Your task to perform on an android device: I want to test whether the survey form that I have created is working properly or not, so preview the "Employment Fair Survey" form for me and test it by filling out the email ID, amelia.miller2709@gmail.com, and answering yes to the question"Did you like the event?"
Image 0: 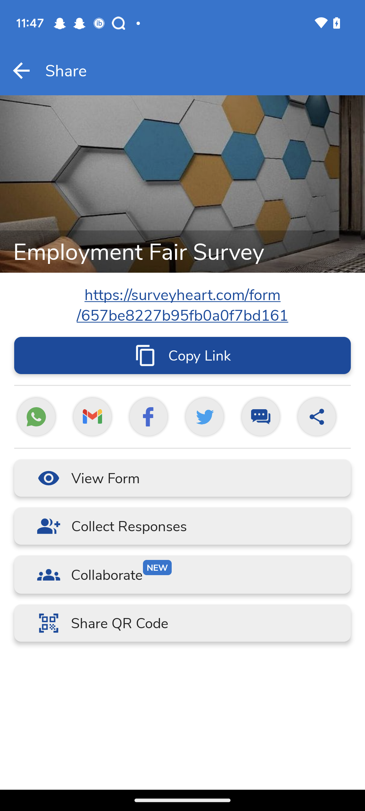
Click on the Button View Form.
Step 0: click (105, 478)
Image 1: 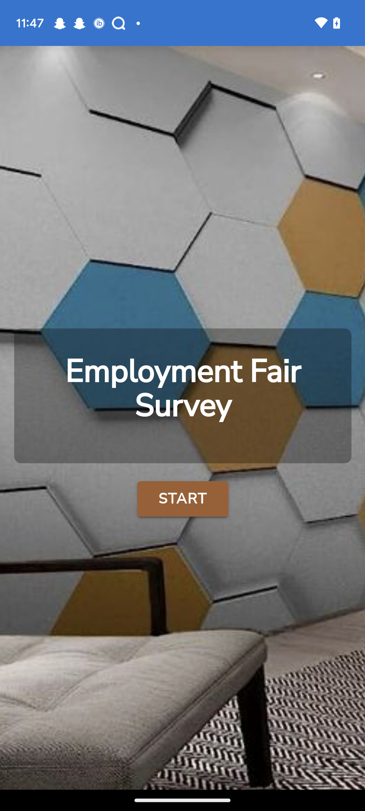
Click on the Start button.
Step 1: click (182, 498)
Image 2: 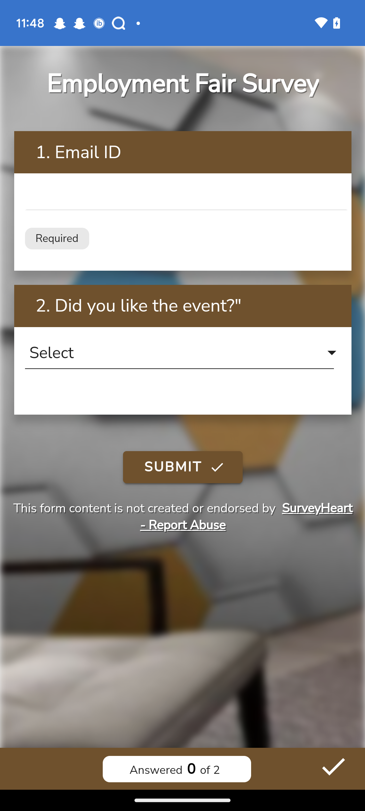
Click on the Email Id input box.
Step 2: click (186, 197)
Image 3: 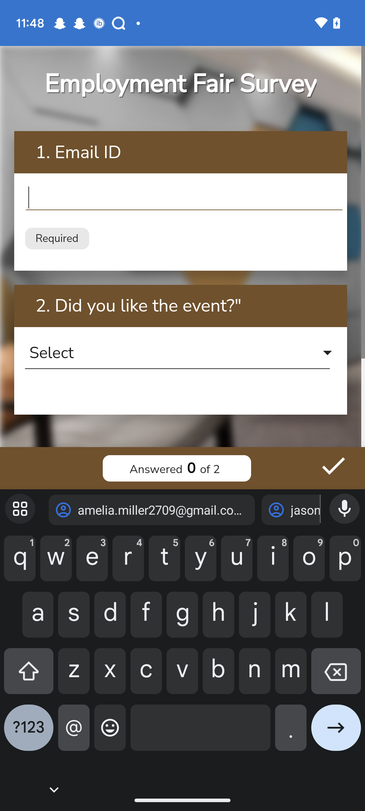
Type Id-amelia.miller2709@gmail.com in the input box.
Step 3: type "amelia.miller2709@gmail.com"
Image 5: 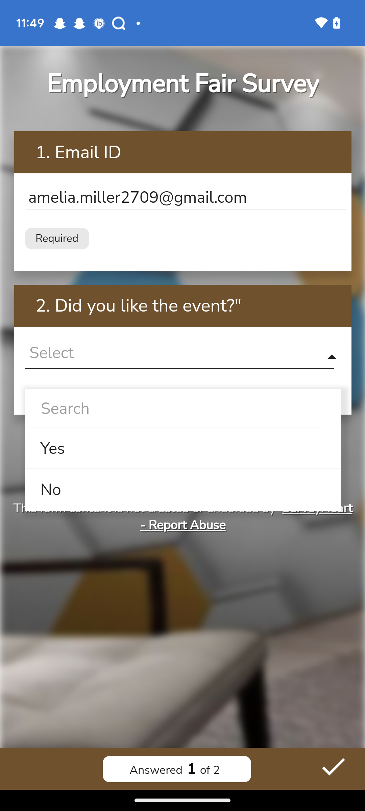
Select the option yes.
Step 5: click (182, 448)
Image 6: 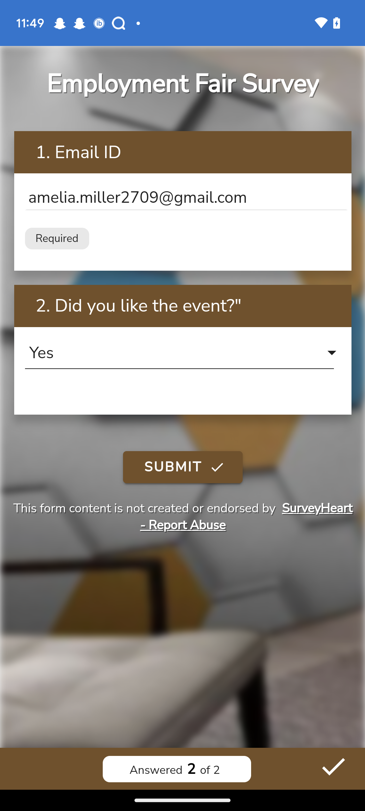
Click on the Submit button.
Step 6: click (182, 467)